Your task to perform on an android device: Search Raymond Kurtras for Men on Myntra
Image 0: 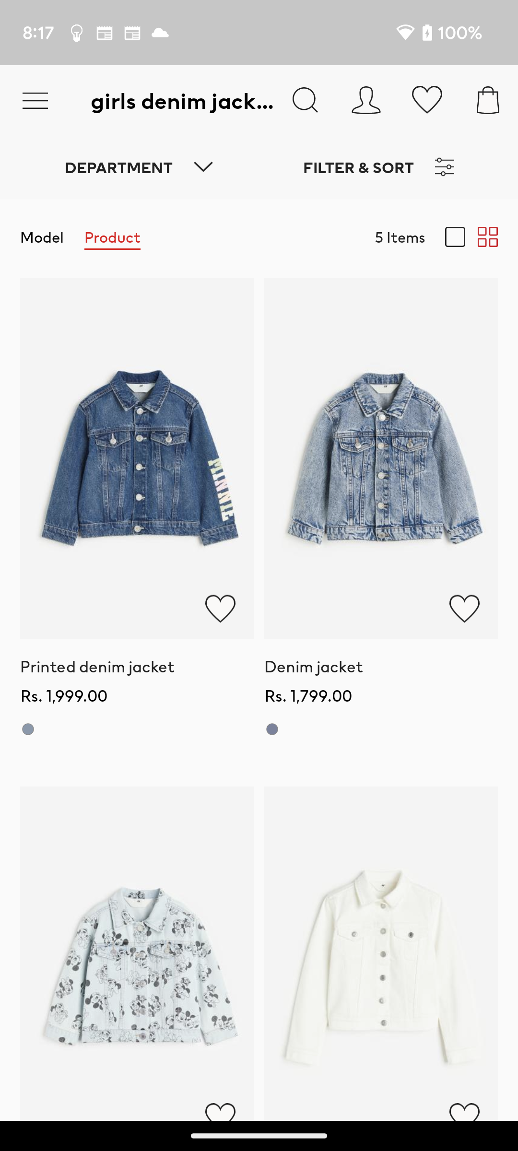
Open Myntra app
Step 0: open app "Myntra"
Image 1: 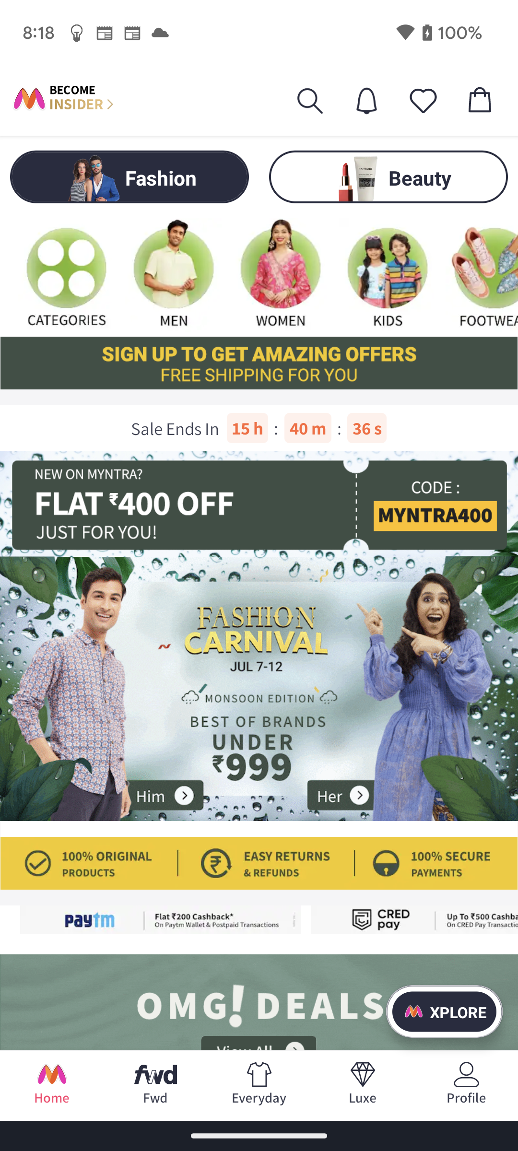
click on search icon at the top of the screen
Step 1: click (310, 101)
Image 2: 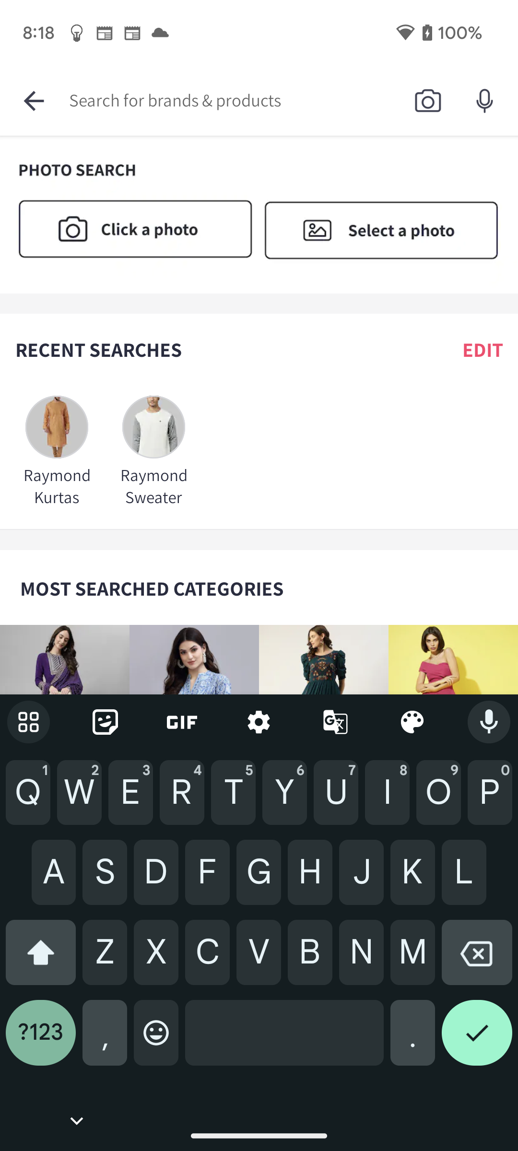
type Raymond Kurtras for Men in search bar
Step 2: type "Raymond Kurtras for Men"
Image 3: 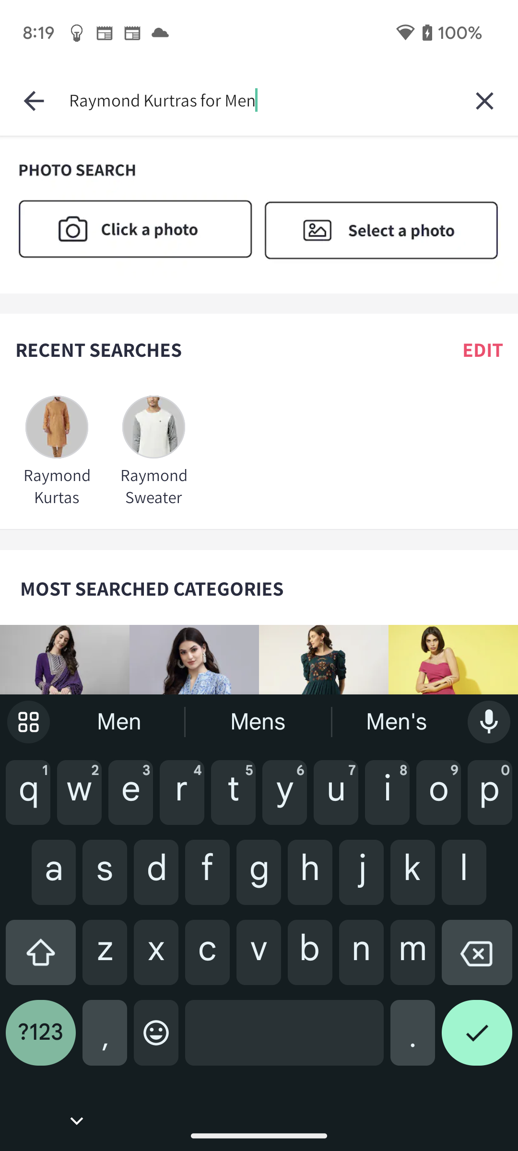
click on the tick button at the bottom right corner of the screen
Step 3: click (477, 1040)